Your task to perform on an android device: I want to delete some unnecessary photos from my gallery  
Image 0: 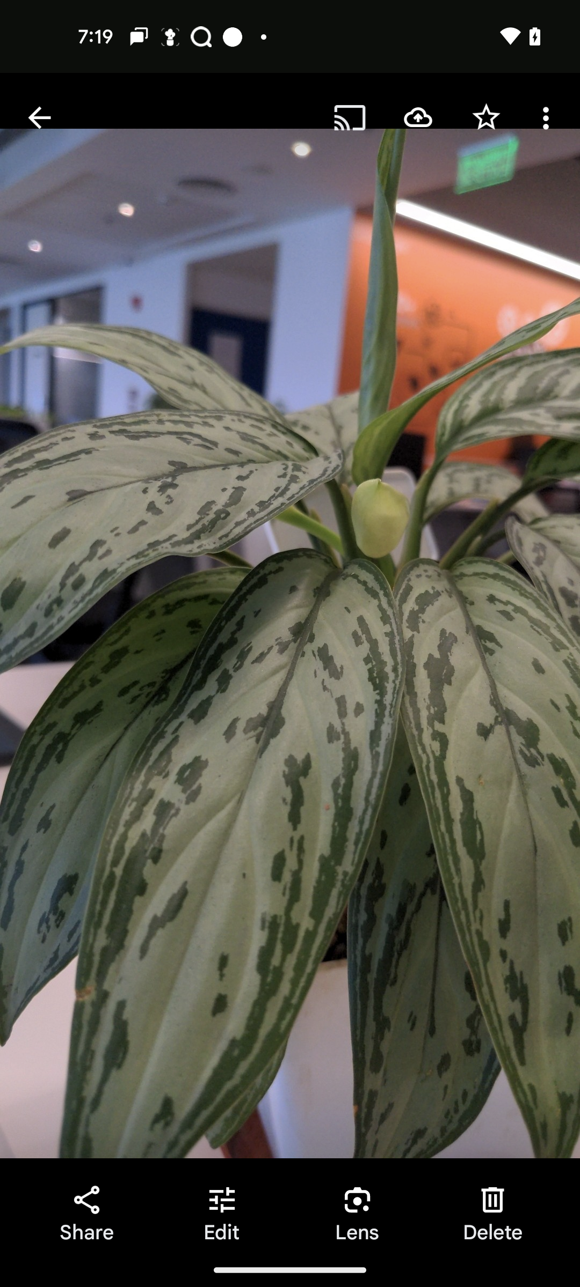
Go back to home page
Step 0: press back button
Image 1: 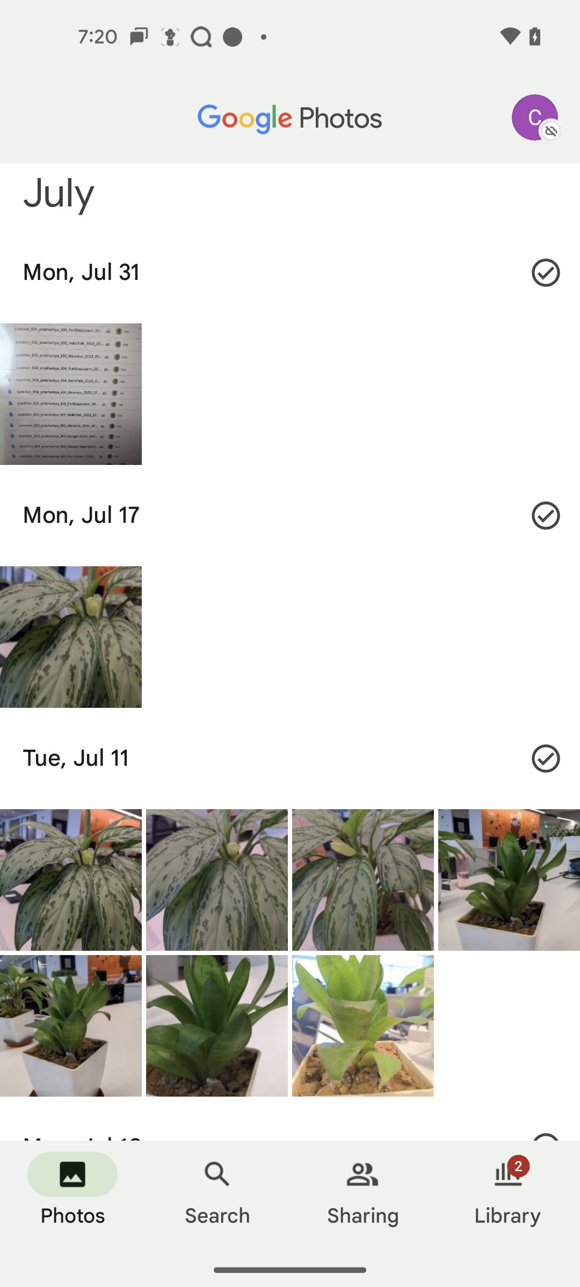
swipe up for more photos
Step 1: scroll down
Image 2: 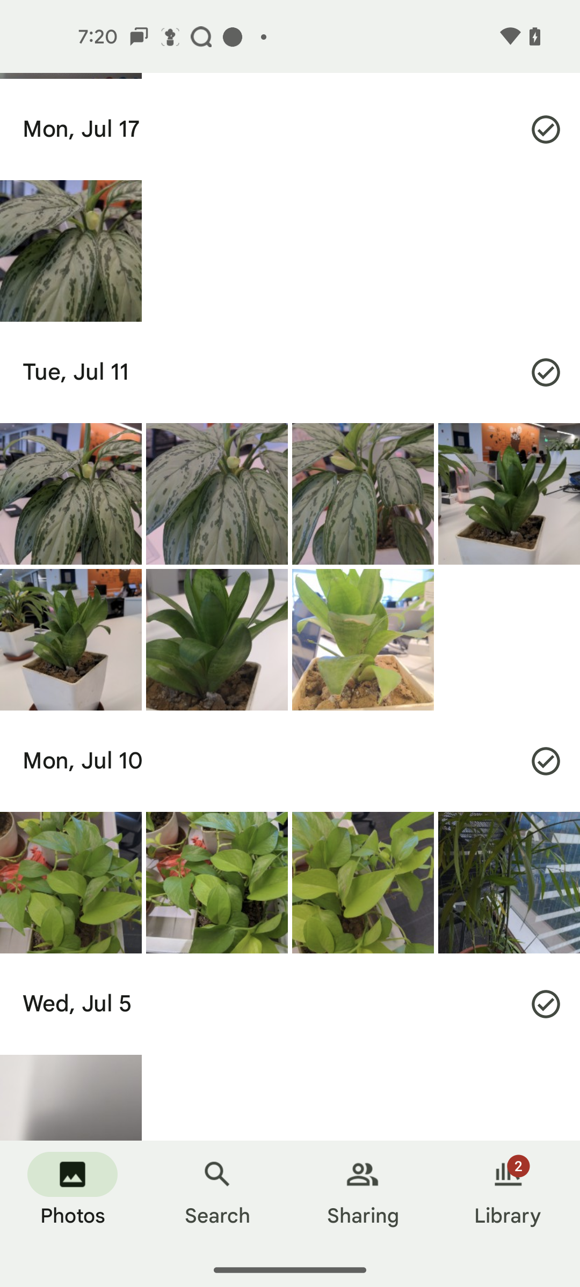
swipe up for more photos
Step 2: scroll down
Image 3: 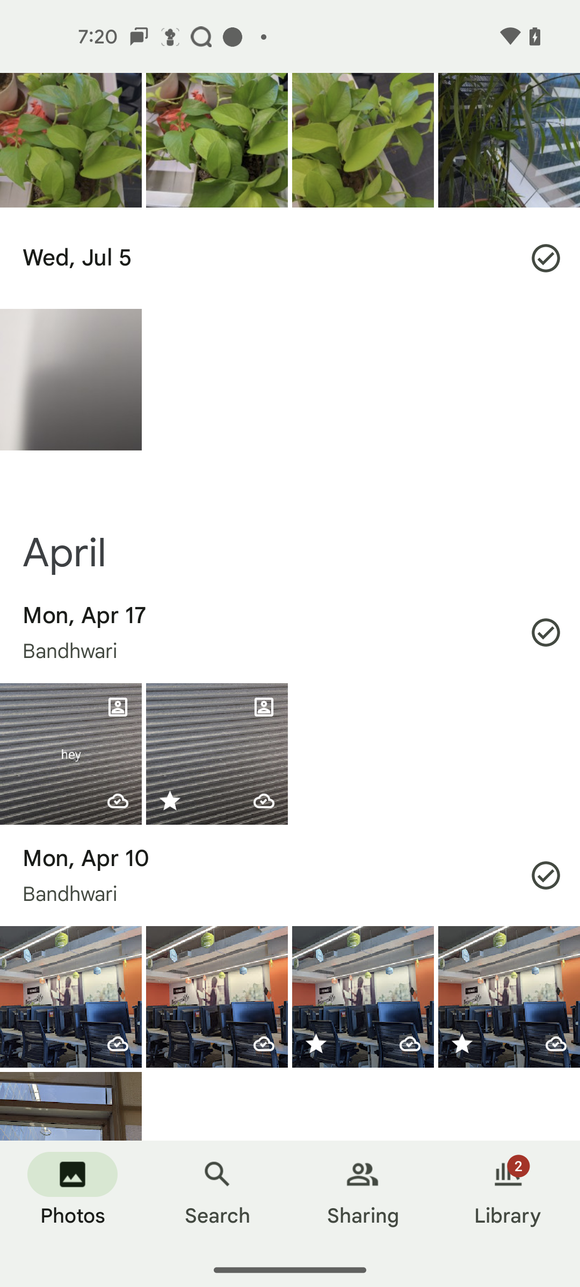
click on the Jul 5 photo
Step 3: click (71, 379)
Image 4: 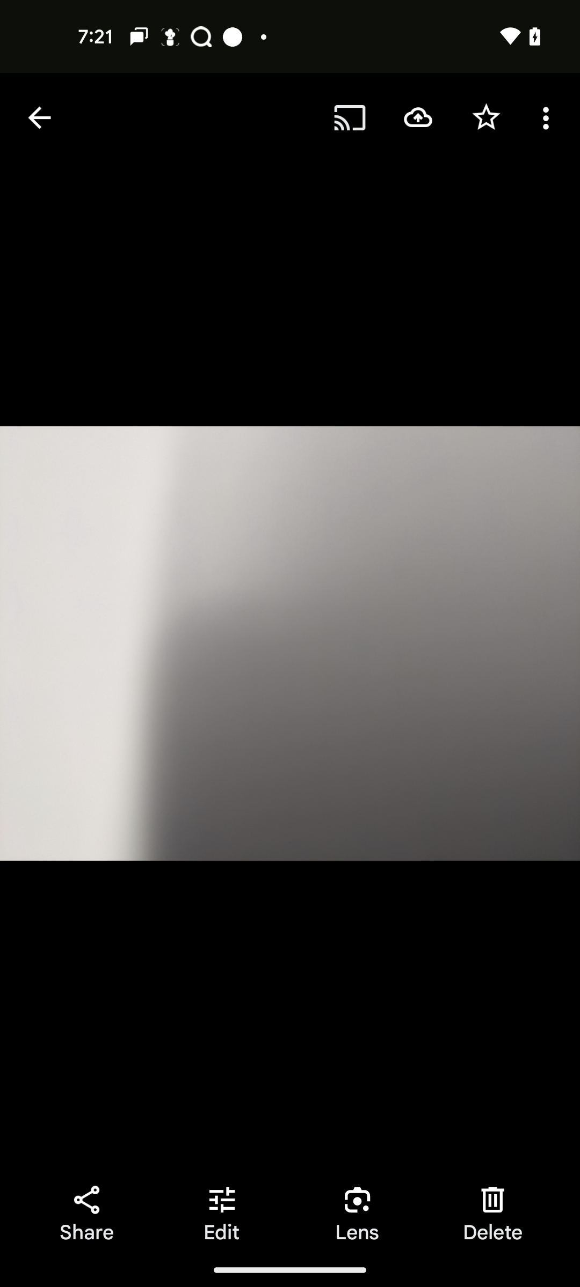
click on the delete button
Step 4: click (492, 1232)
Image 5: 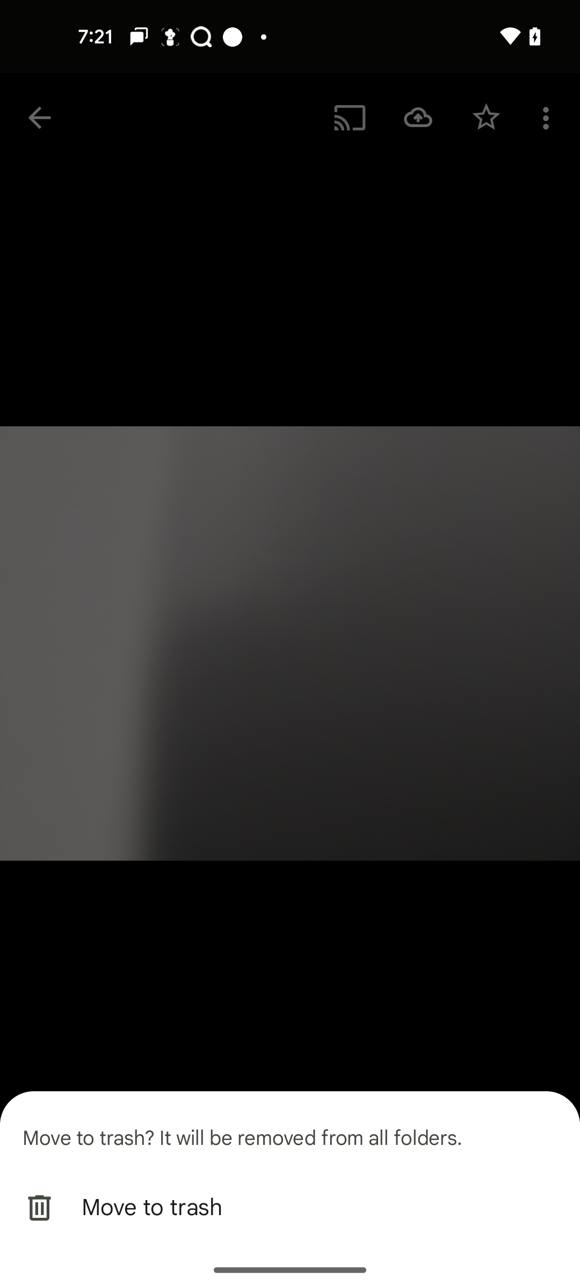
click on the move to trash
Step 5: click (290, 1208)